Your task to perform on an android device: Move the mails from Victor Jones to the Promotions folder in the Gmail app.
Image 0: 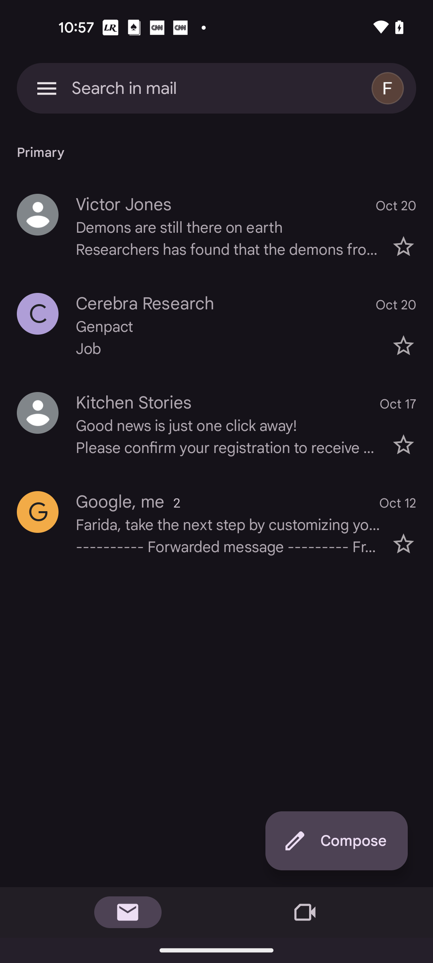
Click on the profile icon of the Victor Jones
Step 0: click (216, 226)
Image 1: 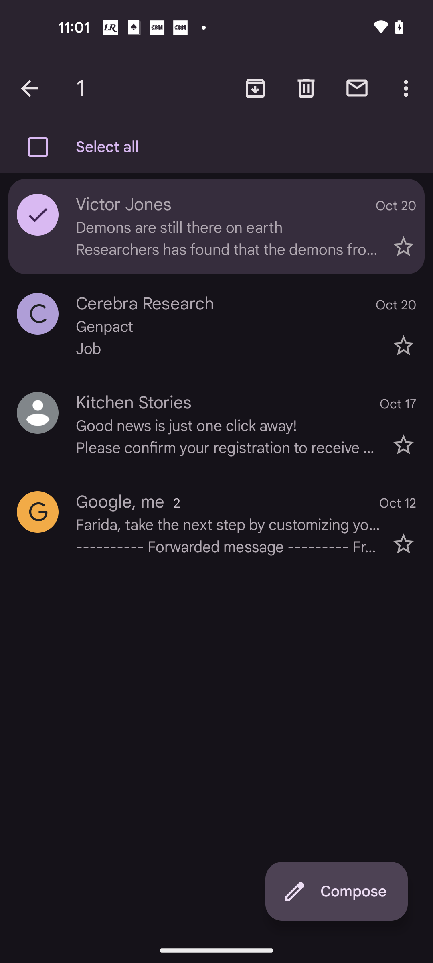
Click on the three dots at the top right corner of the screen
Step 1: click (407, 88)
Image 2: 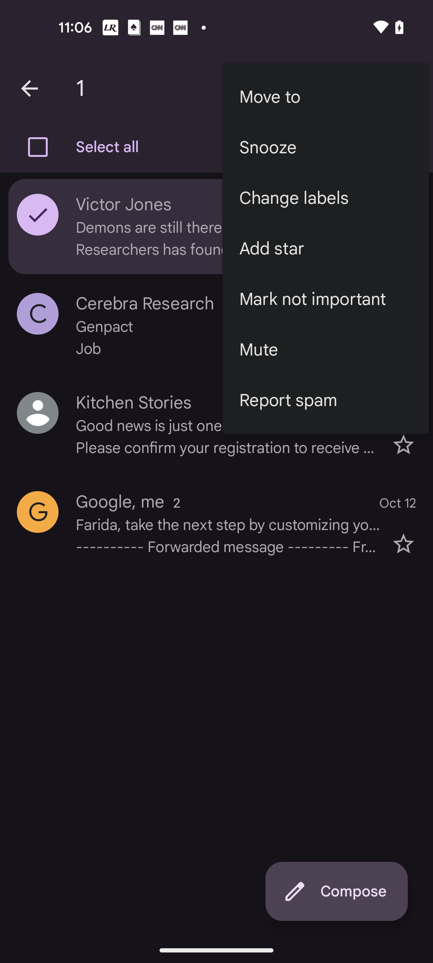
Click on Move to option
Step 2: click (326, 97)
Image 3: 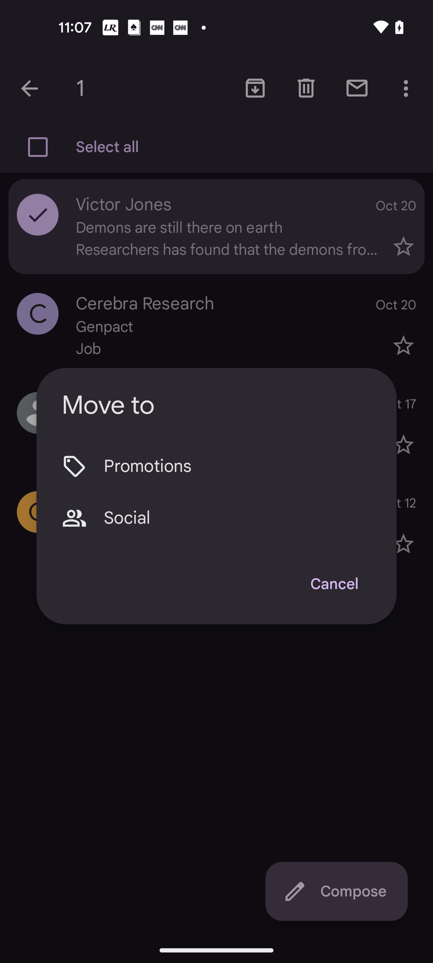
Click on the Promotions
Step 3: click (237, 466)